Your task to perform on an android device: open Any. do app and go to settings to sync  all tasks.
Image 0: 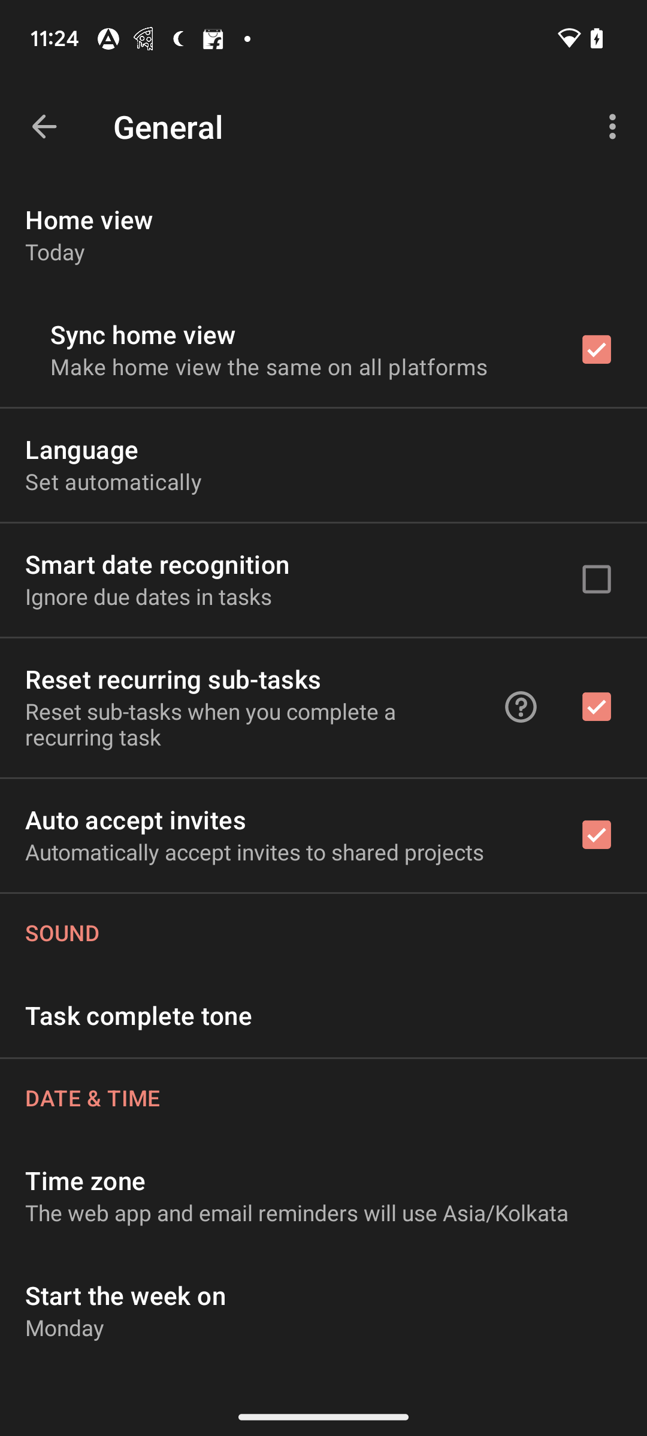
Open Any.do app 
Step 0: open app "Any.do"
Image 2: 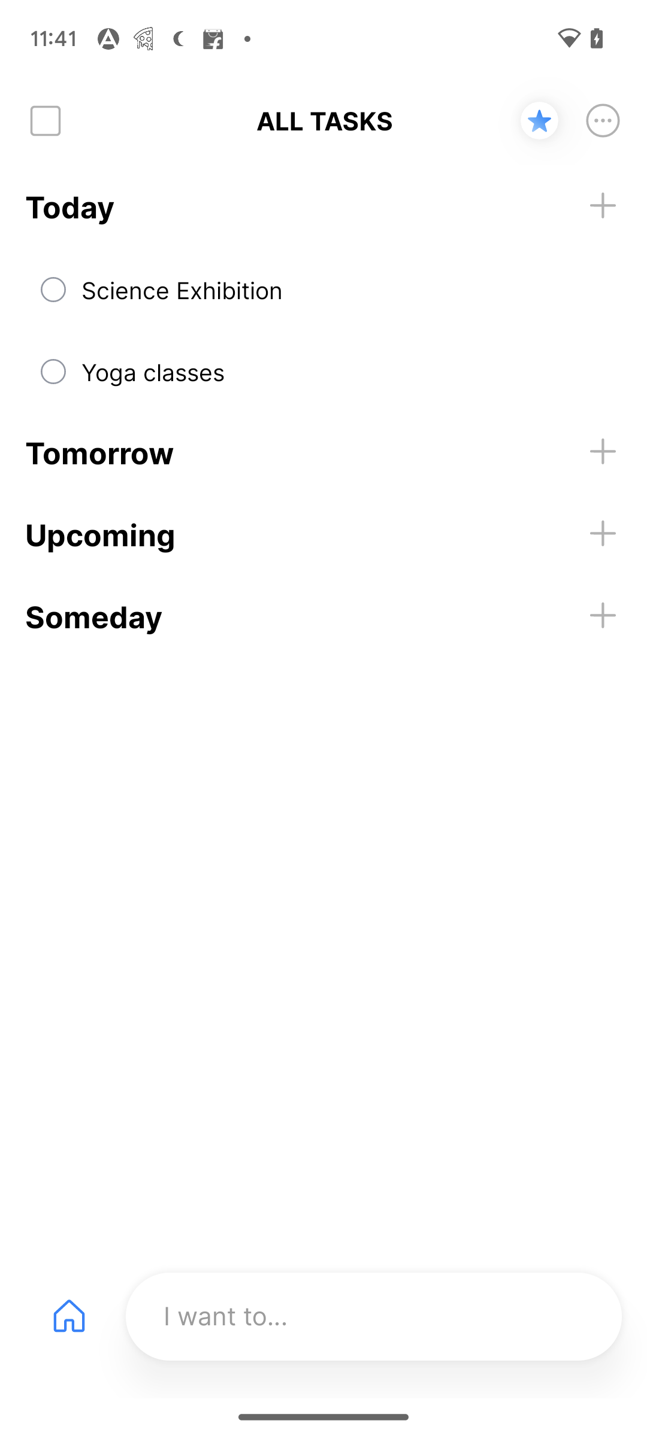
click on the three dots at the top right corner of the screen
Step 2: click (603, 120)
Image 3: 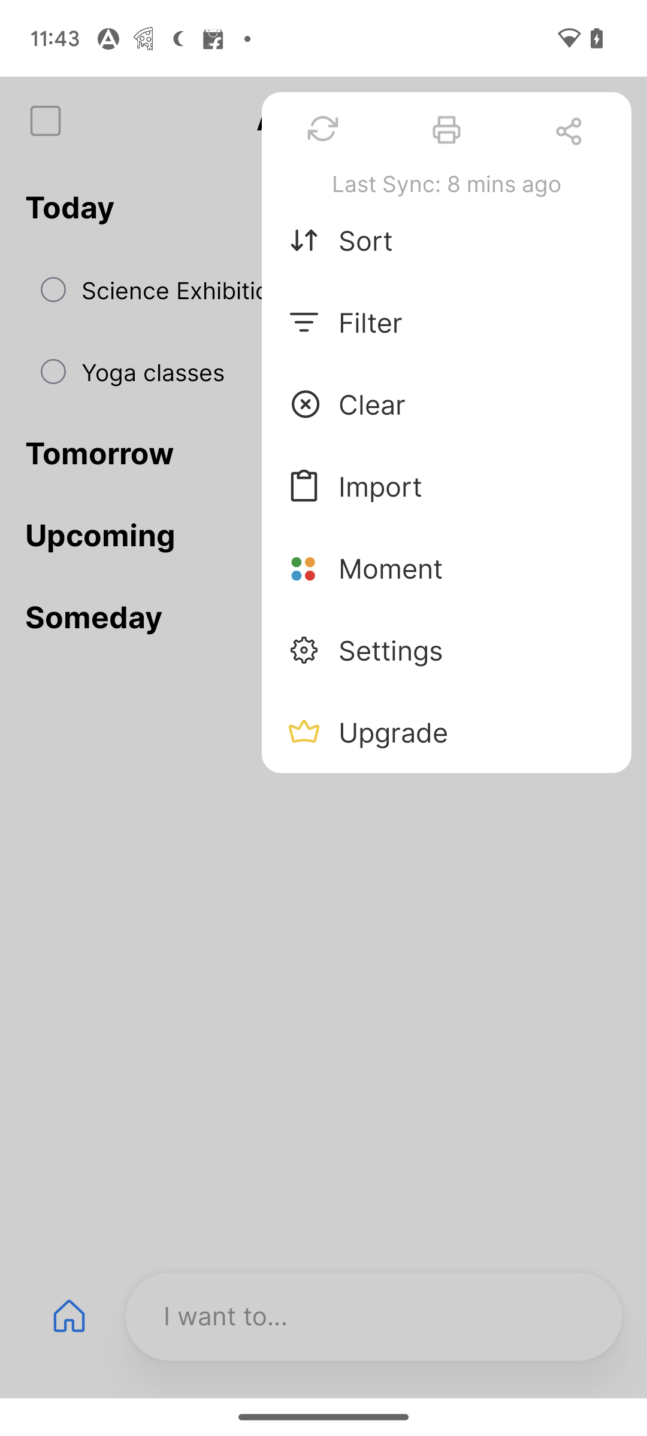
click on the sync icon 
Step 3: click (323, 129)